Your task to perform on an android device: Open the TickTick app and click on the task "Arrange yoga sessions for employees" from the list "60-day sales plan" and move it to the list "Review of Employee Benefits".
Image 0: 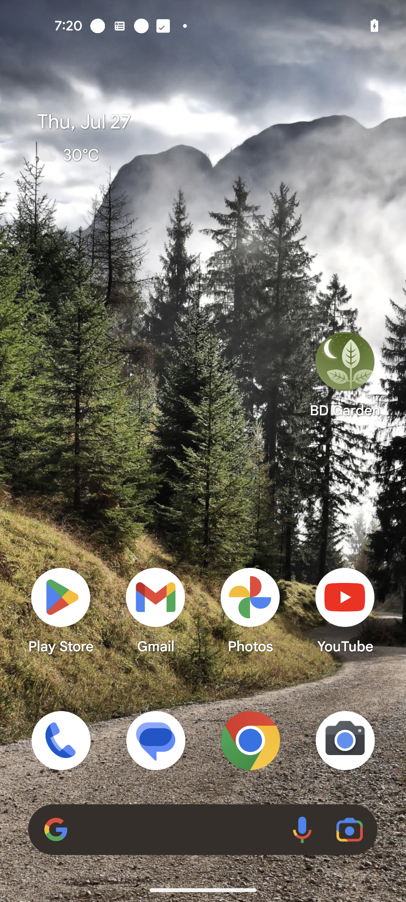
Open the TickTick app.
Step 0: open app "TickTick"
Image 1: 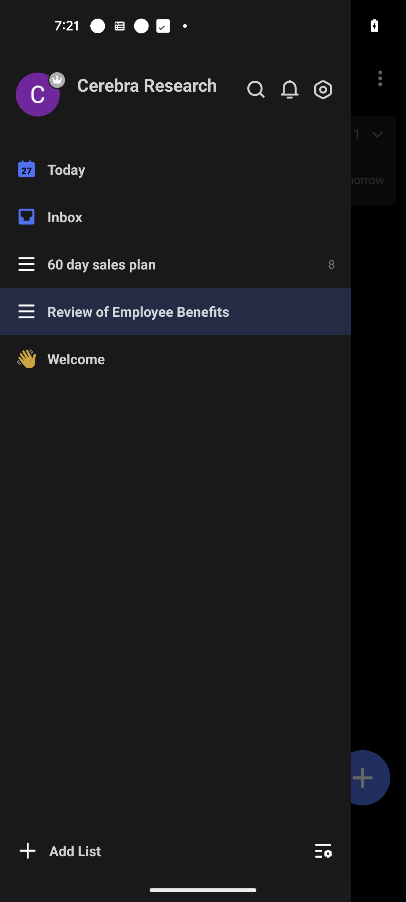
Click on the 60 day sales plan
Step 1: click (180, 264)
Image 2: 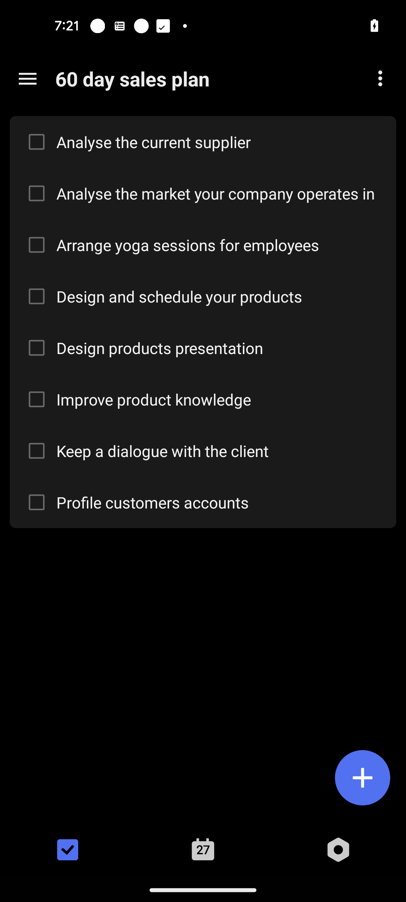
Click on the "Arrange yoga sessions for employees"
Step 2: click (220, 245)
Image 3: 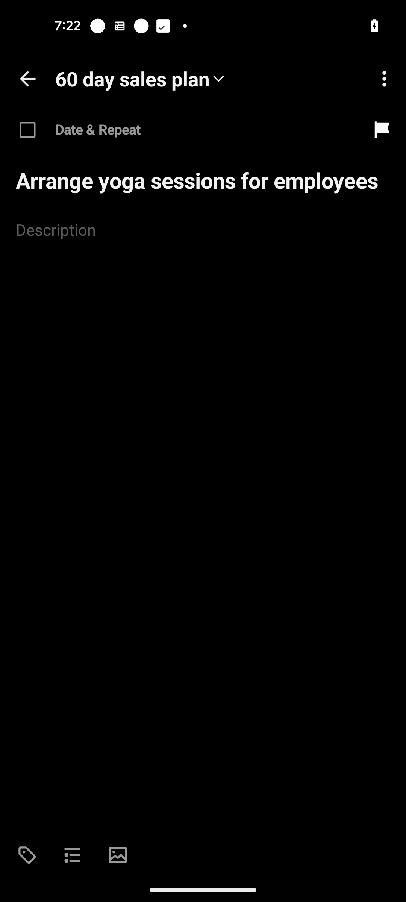
Click on the 60 day sales plan.
Step 3: click (211, 80)
Image 4: 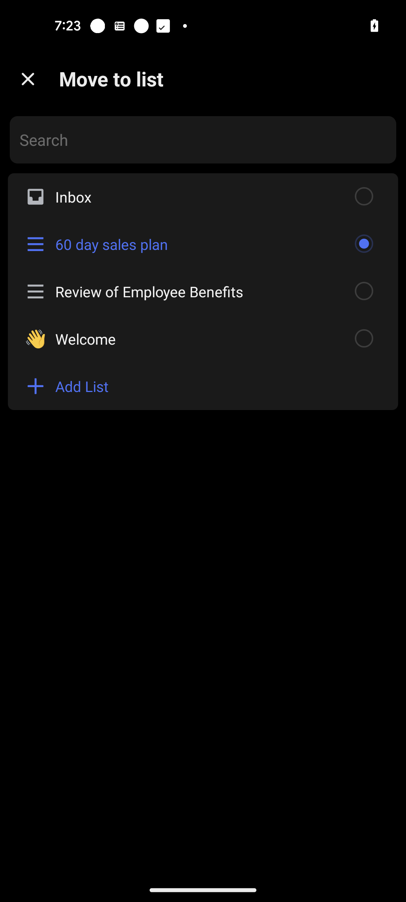
Click on the "Review of Employee Benefits".
Step 4: click (359, 291)